Your task to perform on an android device: I'd like to look for Asian footwear because it's a fair brand and also a good fit, therefore look for Asian shoes on Flipkart.
Image 0: 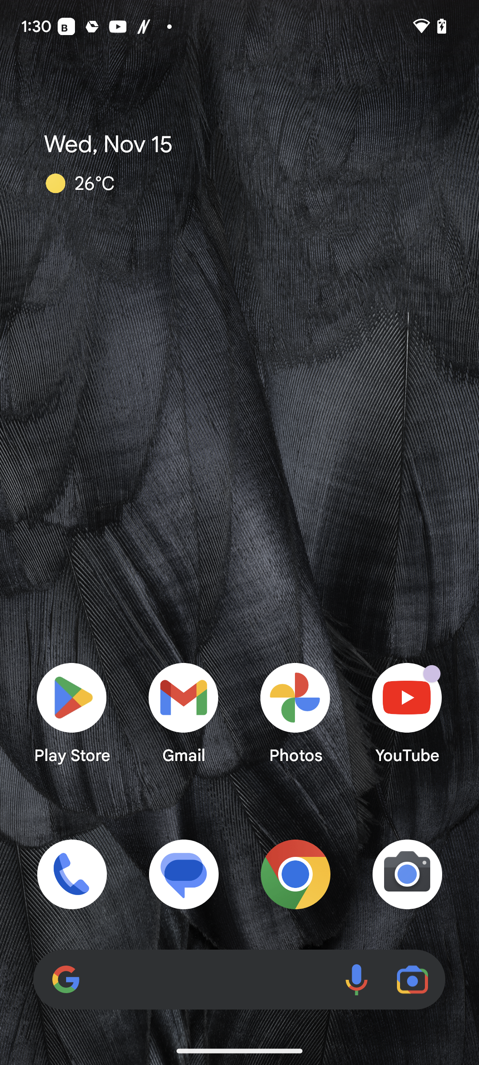
Open the Flipkart app.
Step 0: open app "Flipkart"
Image 1: 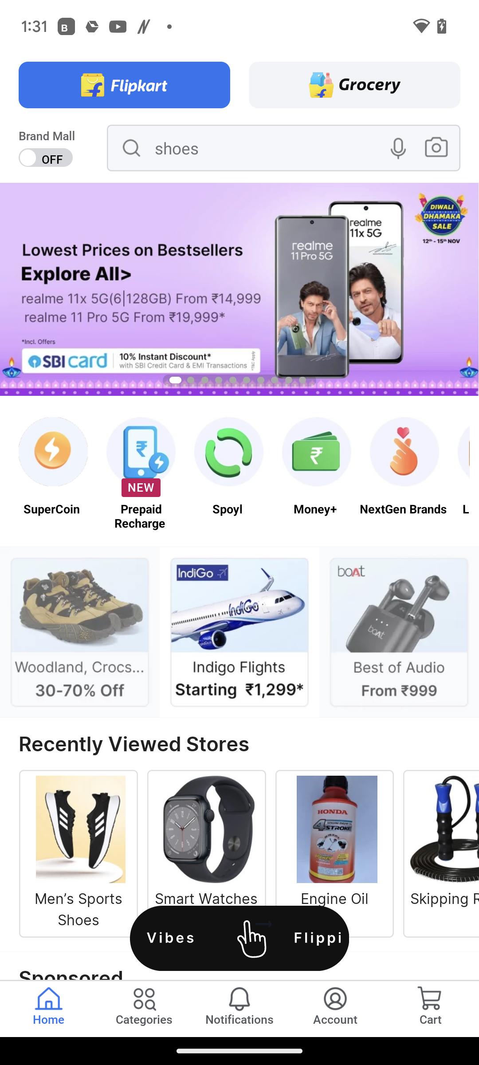
Click on the search bar at the top of the screen.
Step 1: click (184, 161)
Image 2: 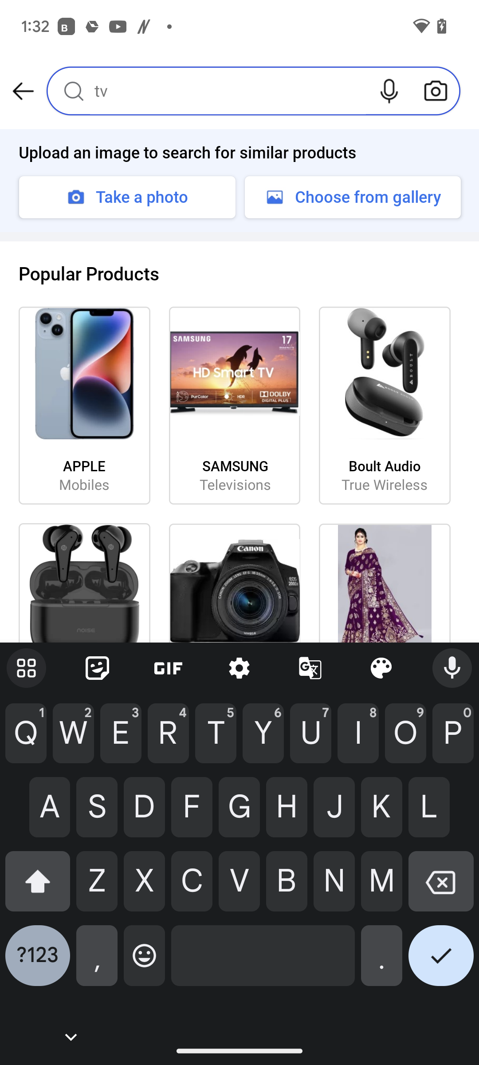
Type Asian shoes in the text field.
Step 2: type "asian shoes"
Image 3: 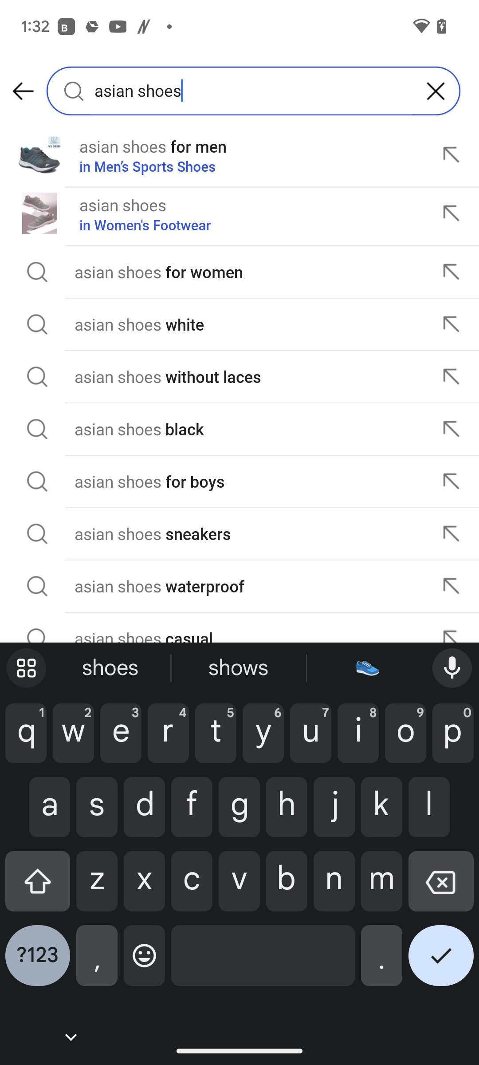
Click on the first option at the top of the screen.
Step 3: click (153, 146)